Your task to perform on an android device: My friend is renovating his house and wants to buy the chair that I'm looking for on the eBay app, therefore he has asked me to share the antique wood chair on his gmail account, coledbwpersonatest@gmail.com.
Image 0: 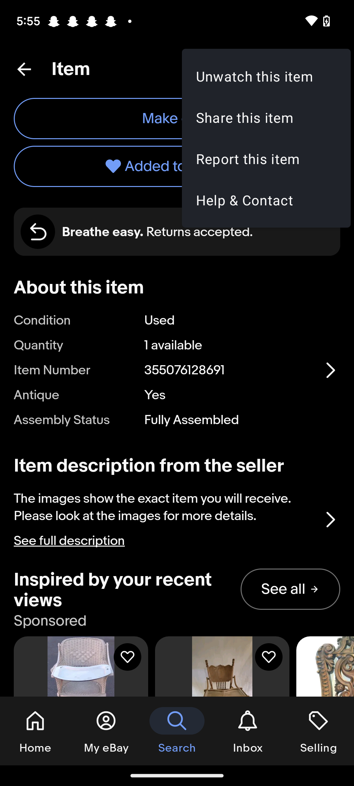
Click on the share this item option
Step 0: click (266, 117)
Image 1: 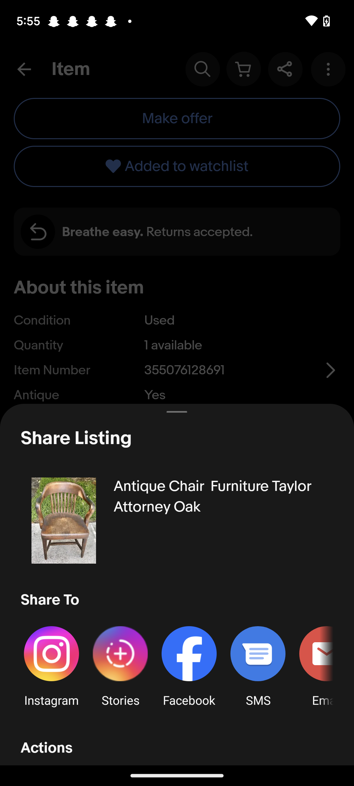
Click on the Email option
Step 1: click (315, 662)
Image 2: 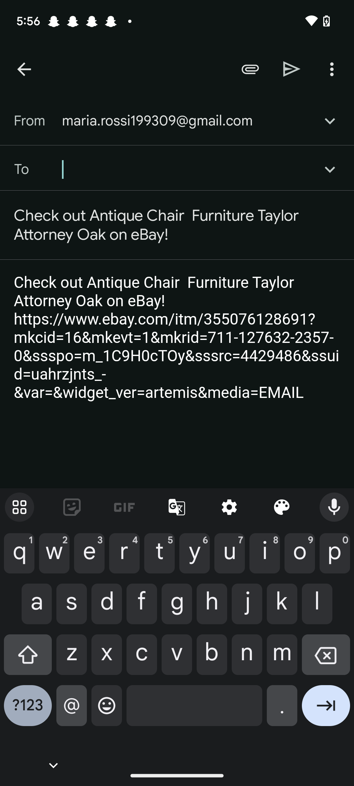
Enter the recipient id as coledbwpersonatest@gmail.com
Step 2: type "coledbwpersonatest@gmail.com"
Image 3: 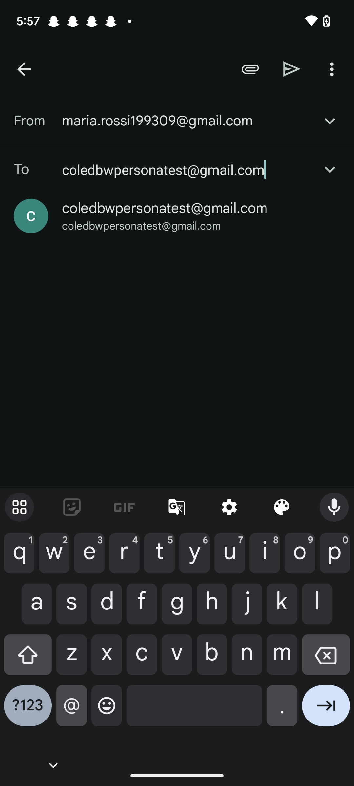
Click on the enter icon on the keyboard
Step 3: click (326, 711)